Your task to perform on an android device: In the Idanim app, I want to listen to Self Practice meditation in order to help my peace of mind.
Image 0: 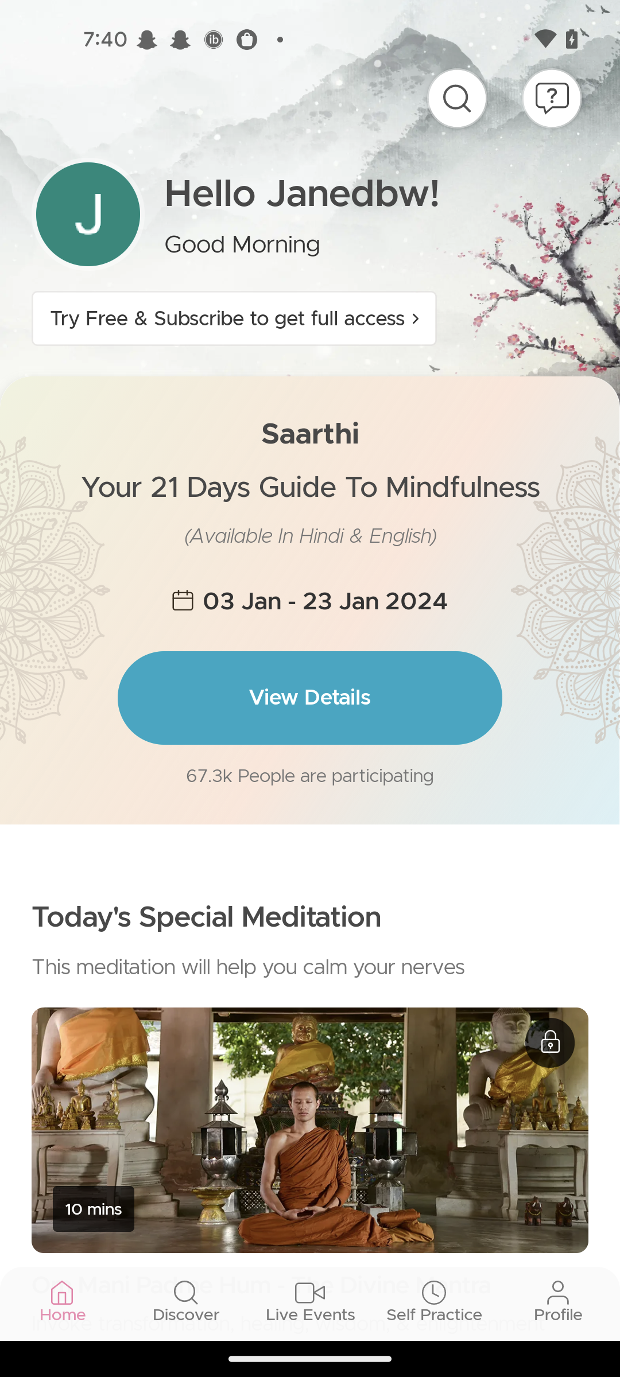
Click on the self practice tab
Step 0: click (310, 1286)
Image 1: 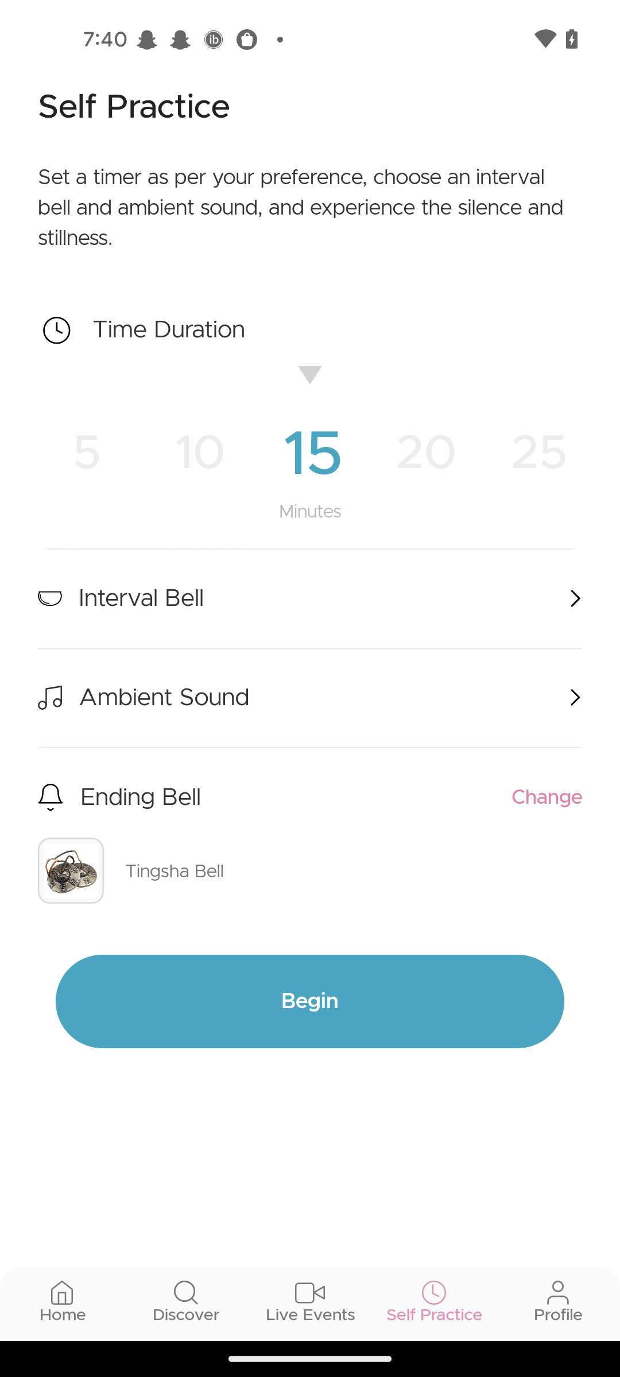
Click on the Begin tab
Step 1: click (309, 1001)
Image 2: 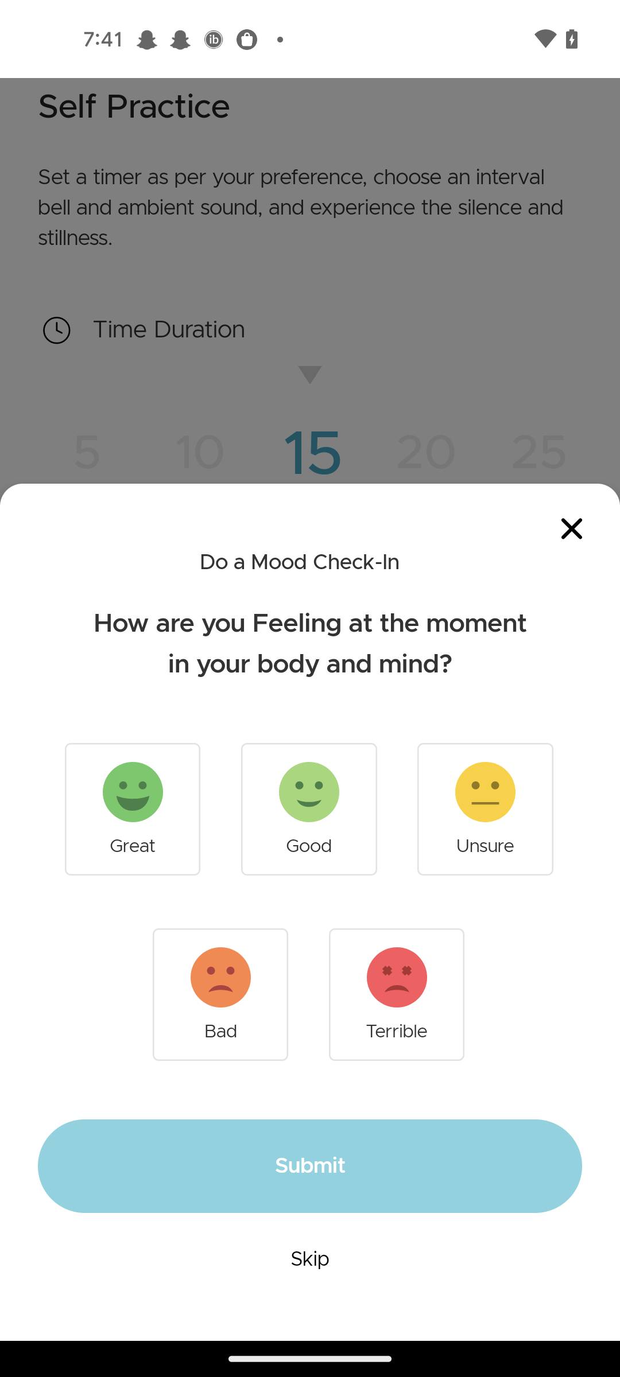
Click on the great tab
Step 2: click (132, 808)
Image 4: 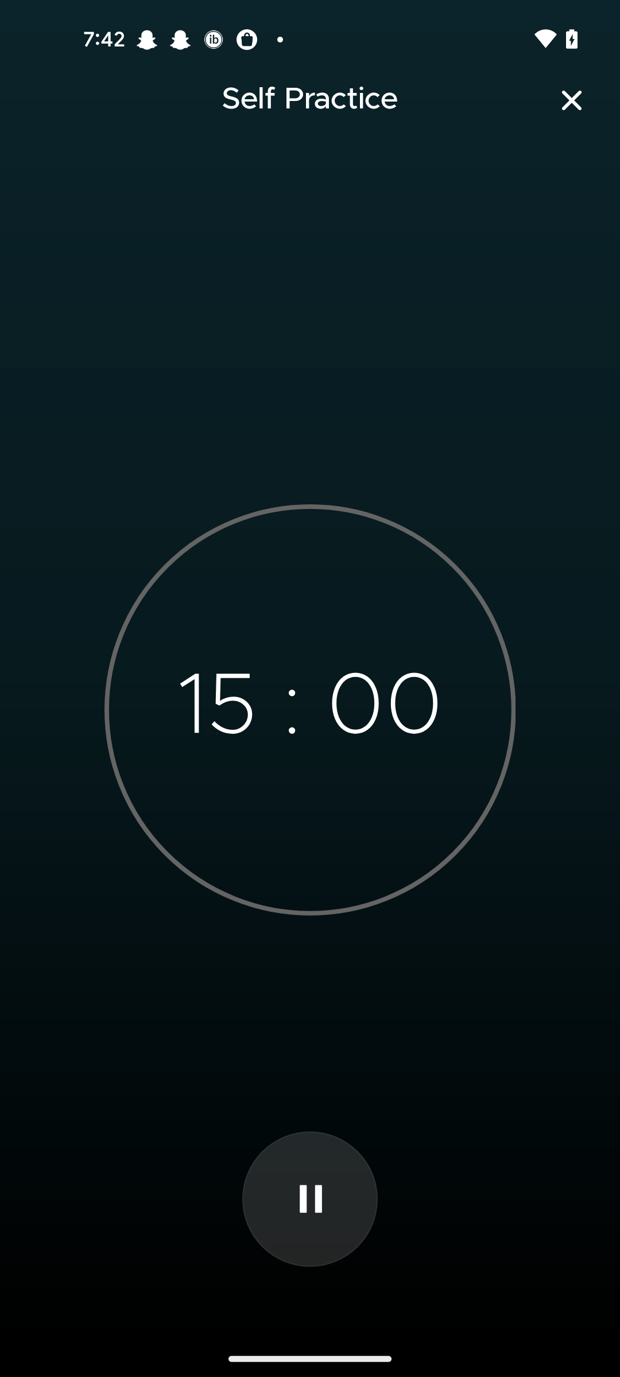
Click on the submit tab
Step 4: wait